Your task to perform on an android device: I am looking for black T-Shirts as it suits me , look for the details of Black AMERICAN CREW polo collar half sleeves shirt in the Amazon app.
Image 0: 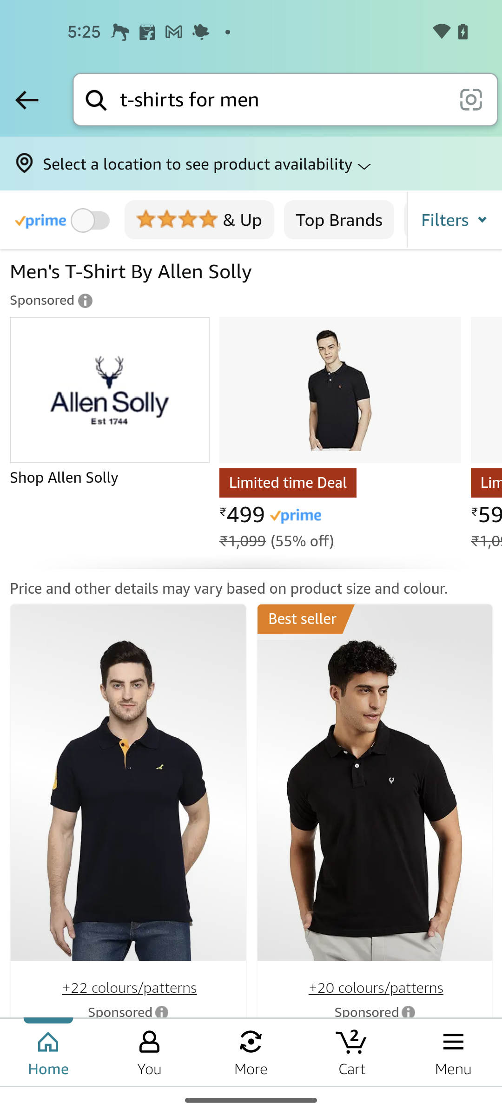
Swipe up for AMERICAN CREW polo collar half sleeves shirt 
Step 0: scroll down
Image 1: 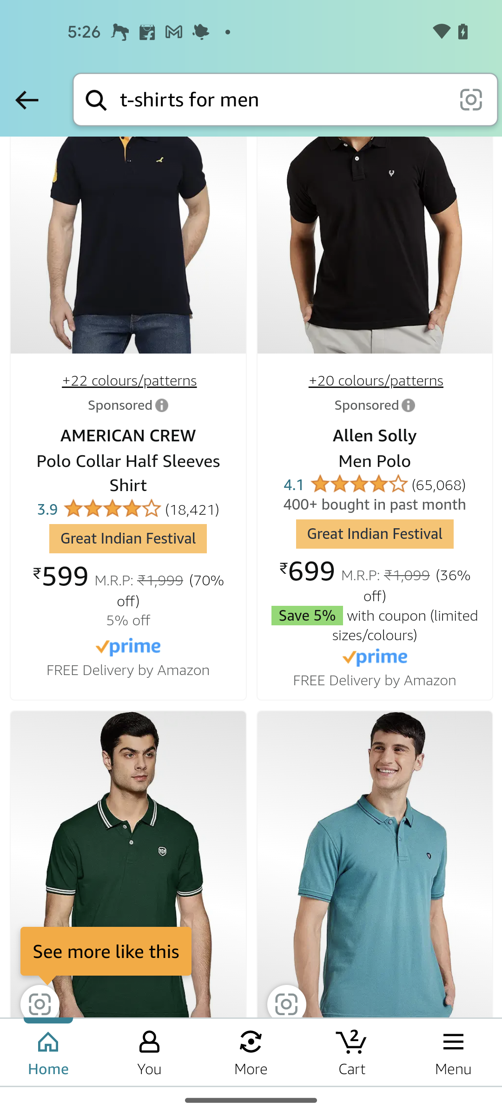
Click on the AMERICAN CREW polo collar half sleeves shirt
Step 1: click (128, 245)
Image 2: 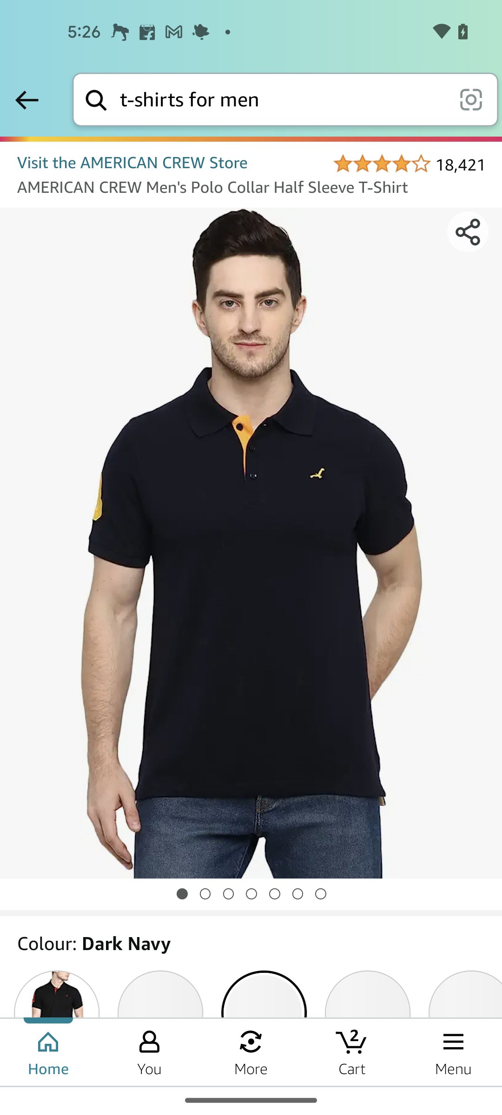
Swipe up for more T-shirt details
Step 2: scroll down
Image 3: 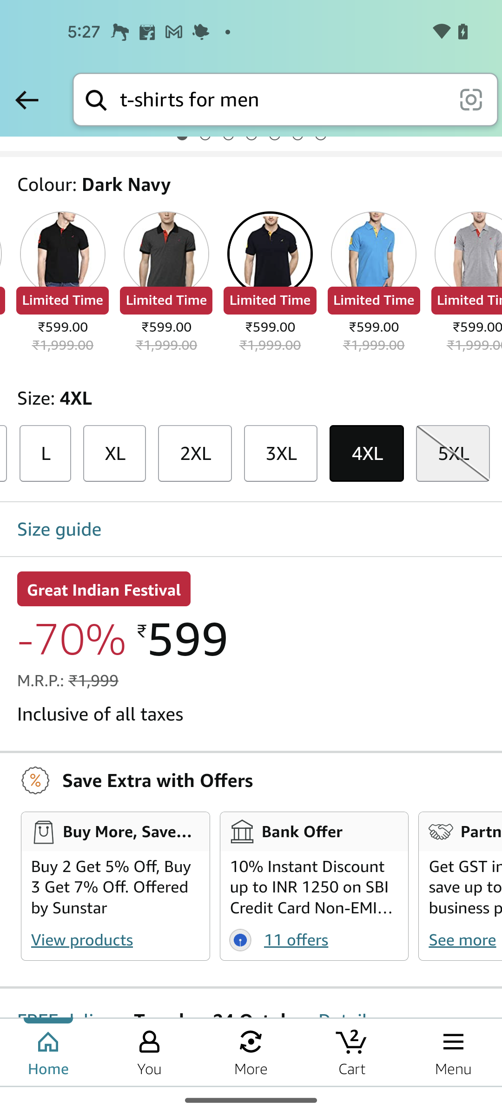
Swipe up for more T-shirt details
Step 3: scroll down
Image 4: 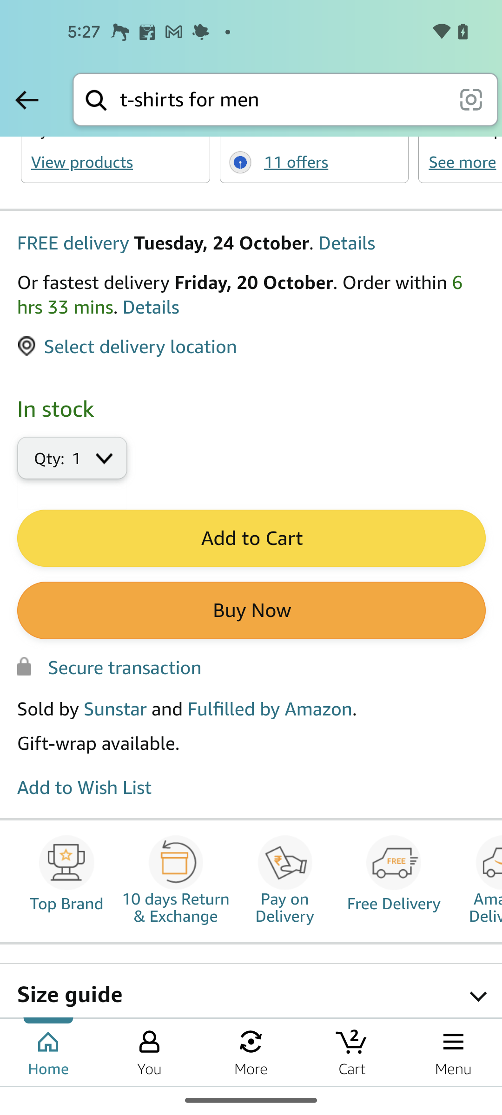
Swipe up for more T-shirt details
Step 4: scroll down
Image 5: 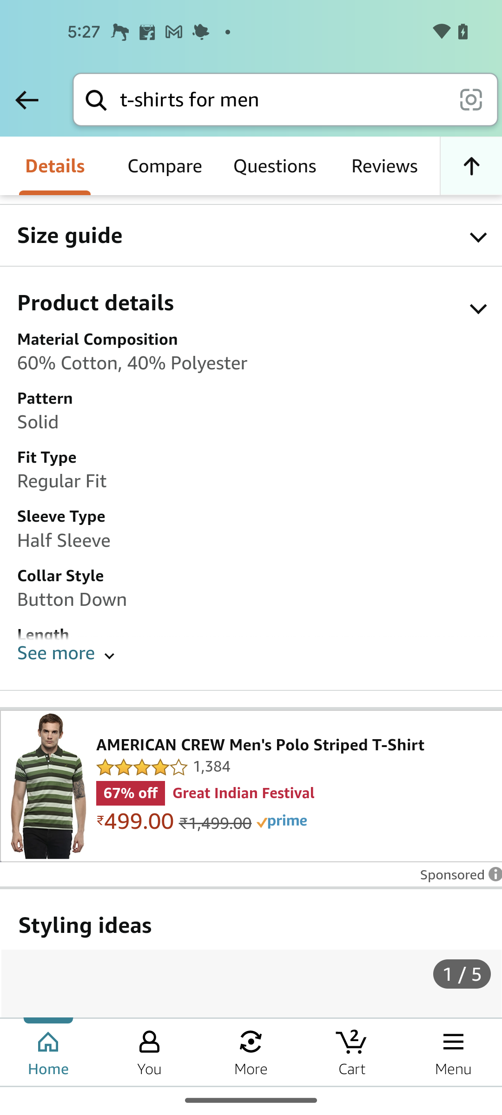
Click on the See more button of the product details
Step 5: click (56, 653)
Image 6: 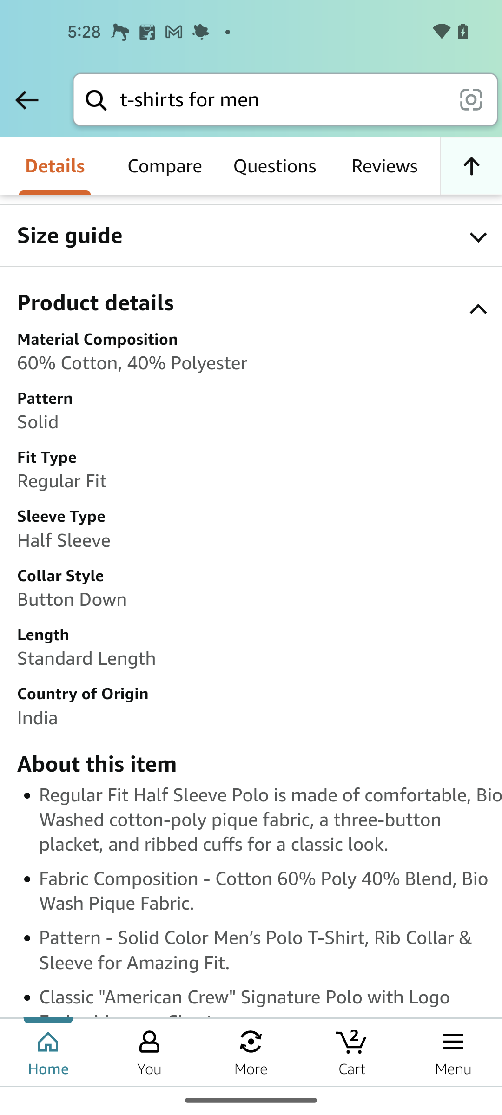
Swipe up for more details
Step 6: scroll down